Your task to perform on an android device: I want to record my voice, so launch the voice recorder app and begin recording.
Image 0: 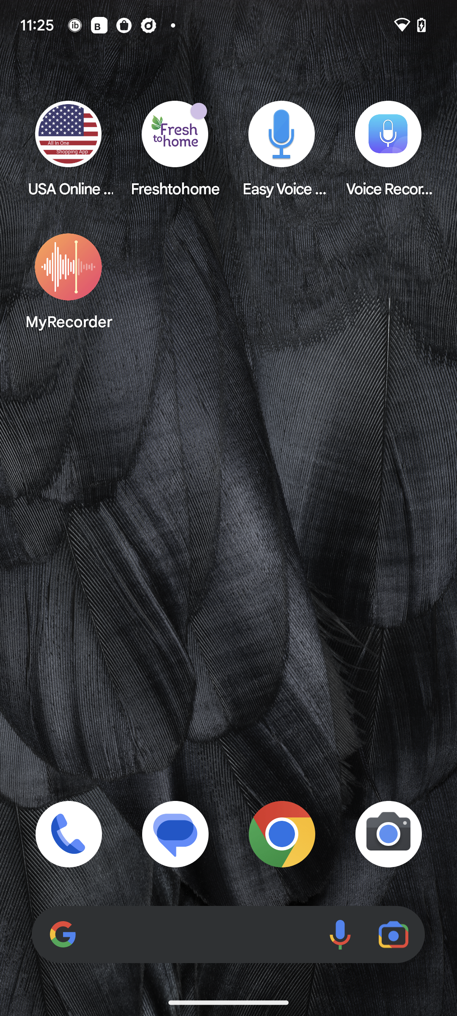
Open the voice recorder app.
Step 0: open app "Voice Recorder"
Image 1: 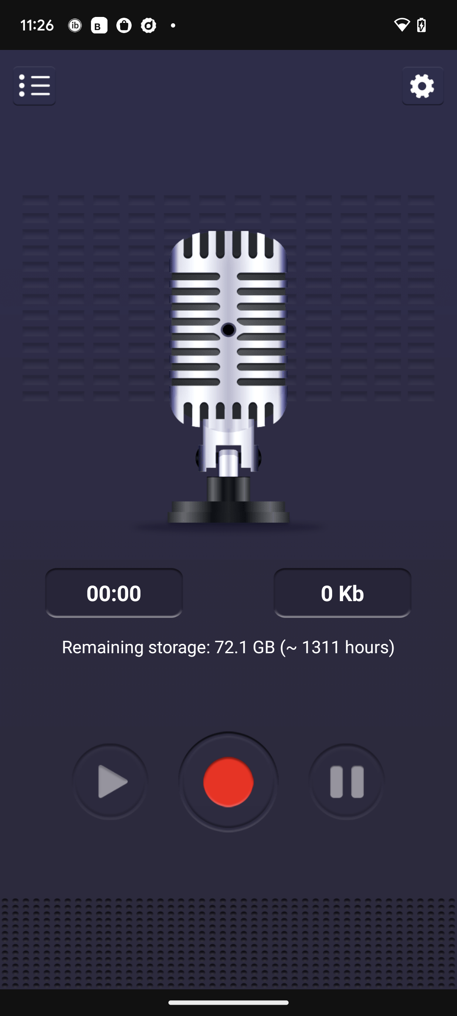
Click on the recording button in the middle of the screen.
Step 1: click (249, 798)